Your task to perform on an android device: I want to view the product details of the Yellow Belted Midi Dress in the Zara app.
Image 0: 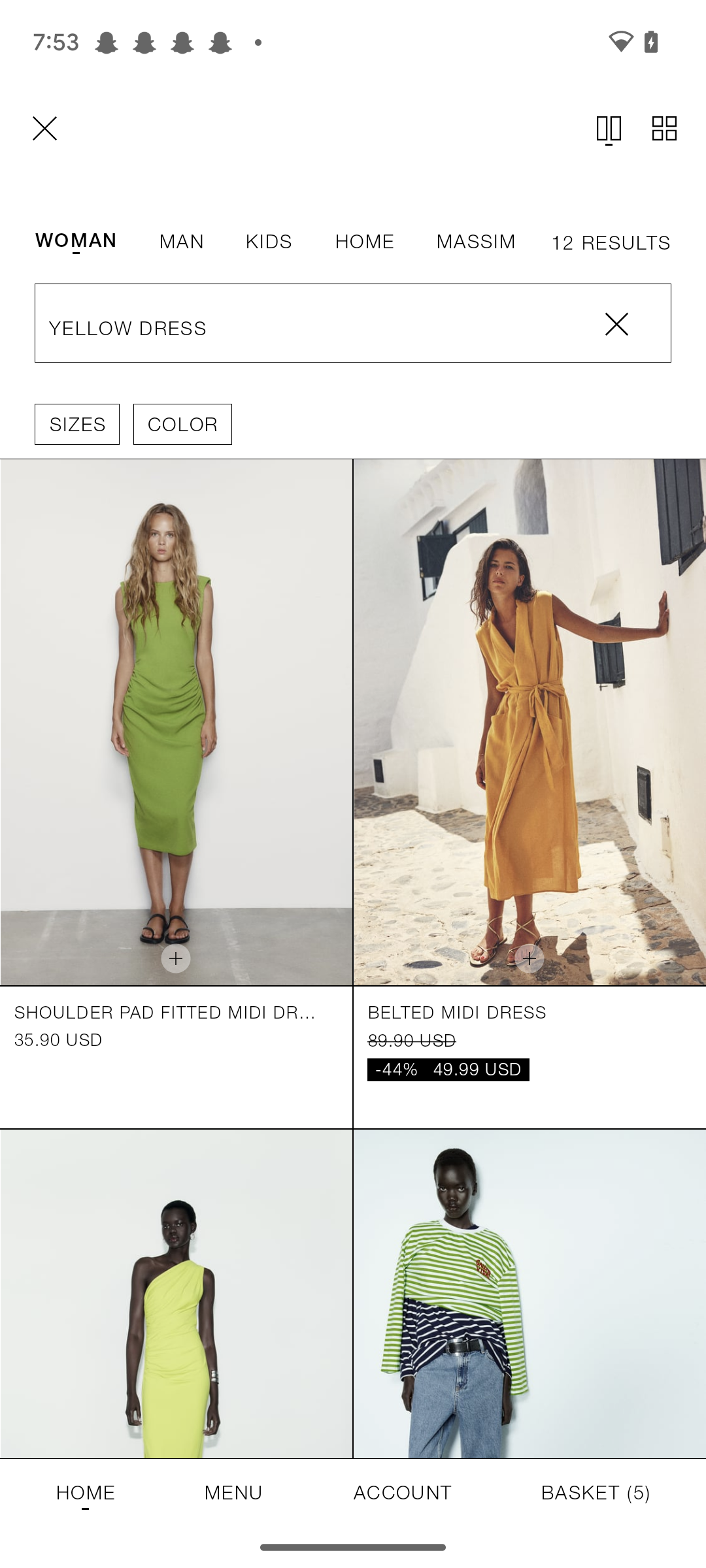
Open the second searched item
Step 0: click (353, 771)
Image 1: 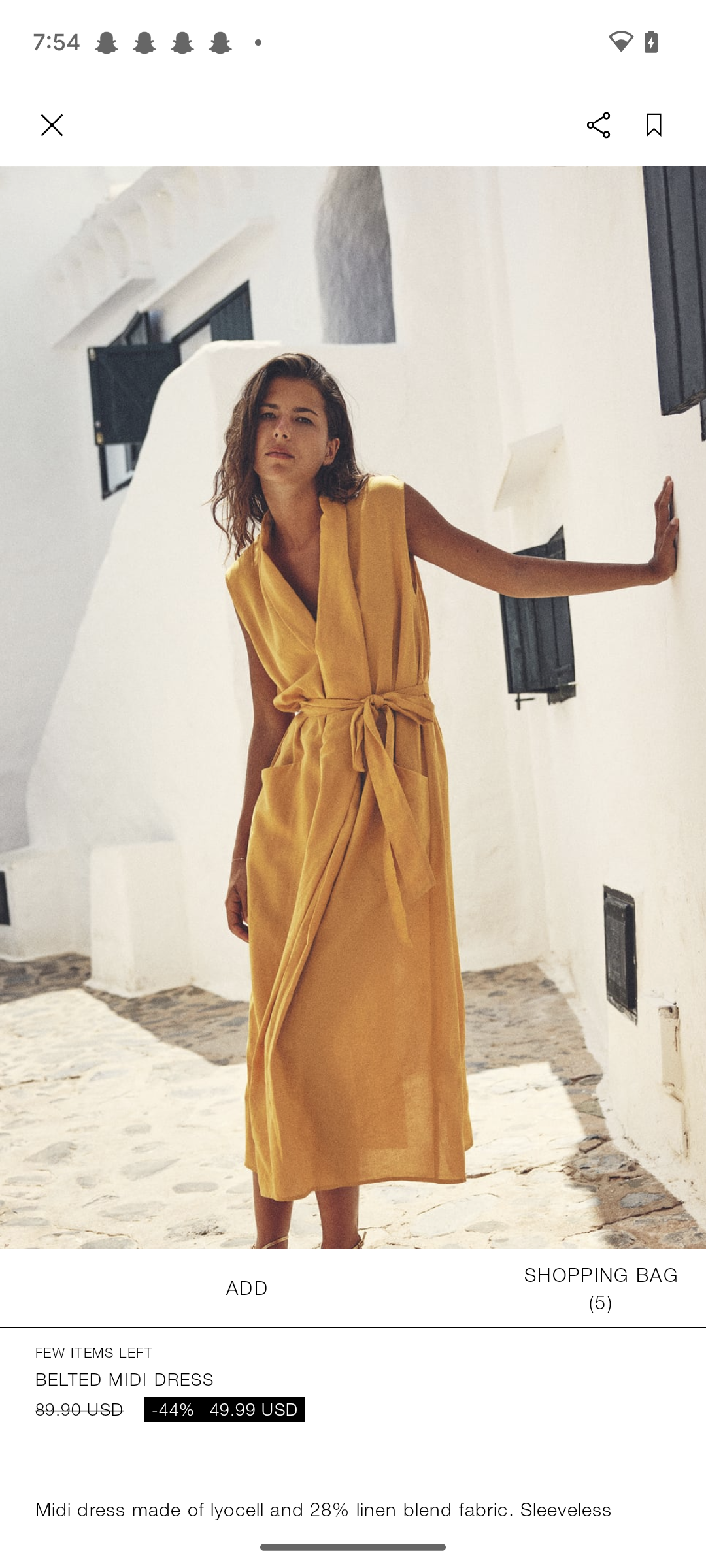
Swipe up to view the product details
Step 1: scroll down